Your task to perform on an android device: Search for the Rakshabandhan celebration event.
Image 0: 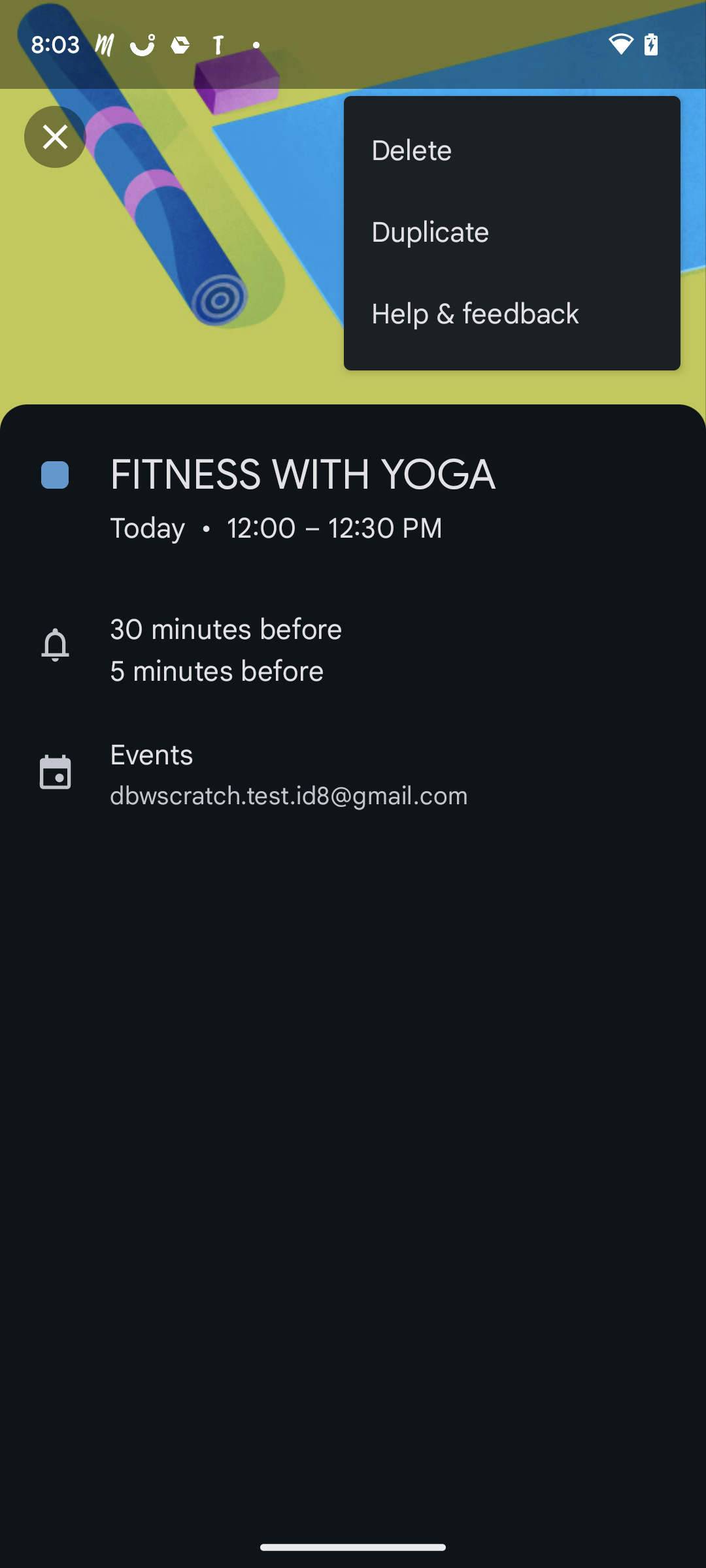
Go back to the previous screen.
Step 0: press back button
Image 1: 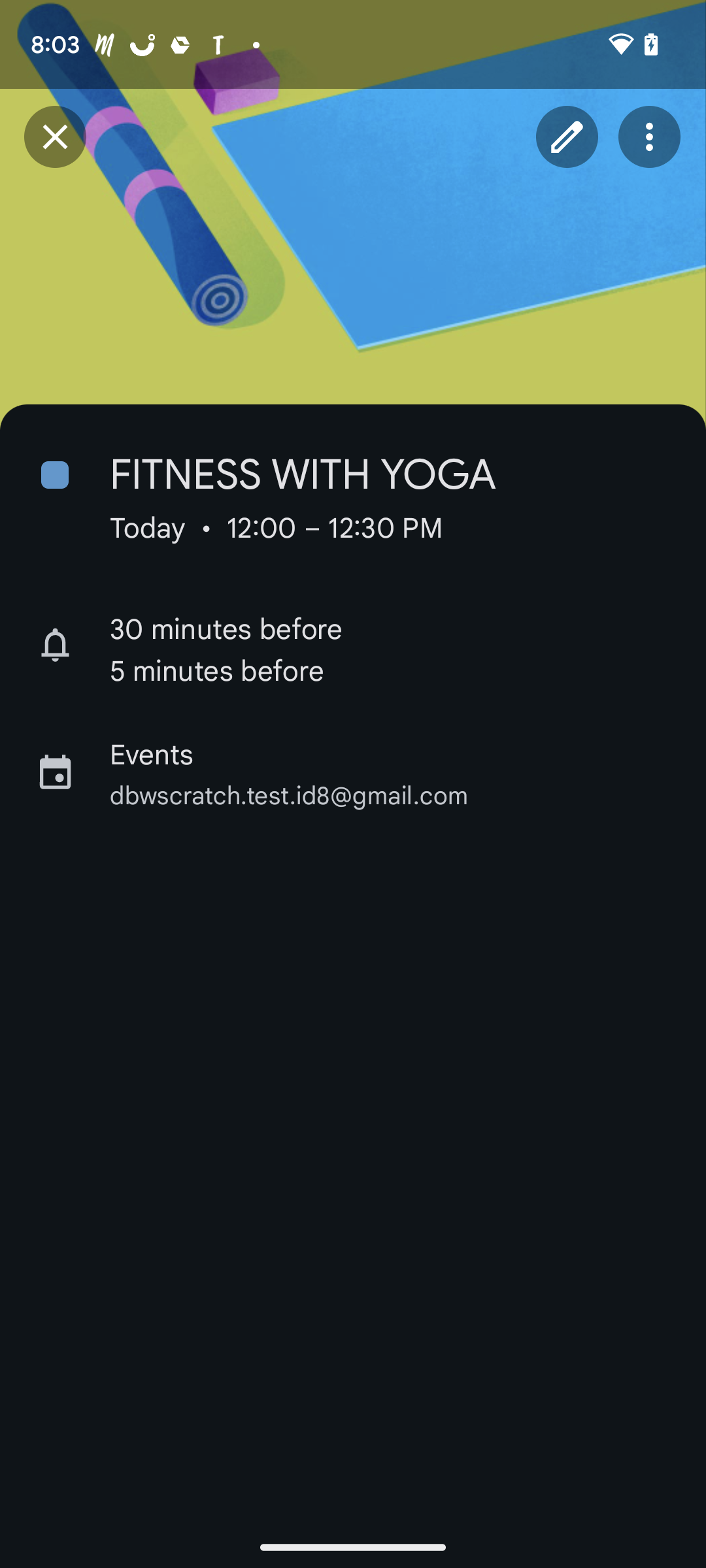
go back
Step 1: press back button
Image 2: 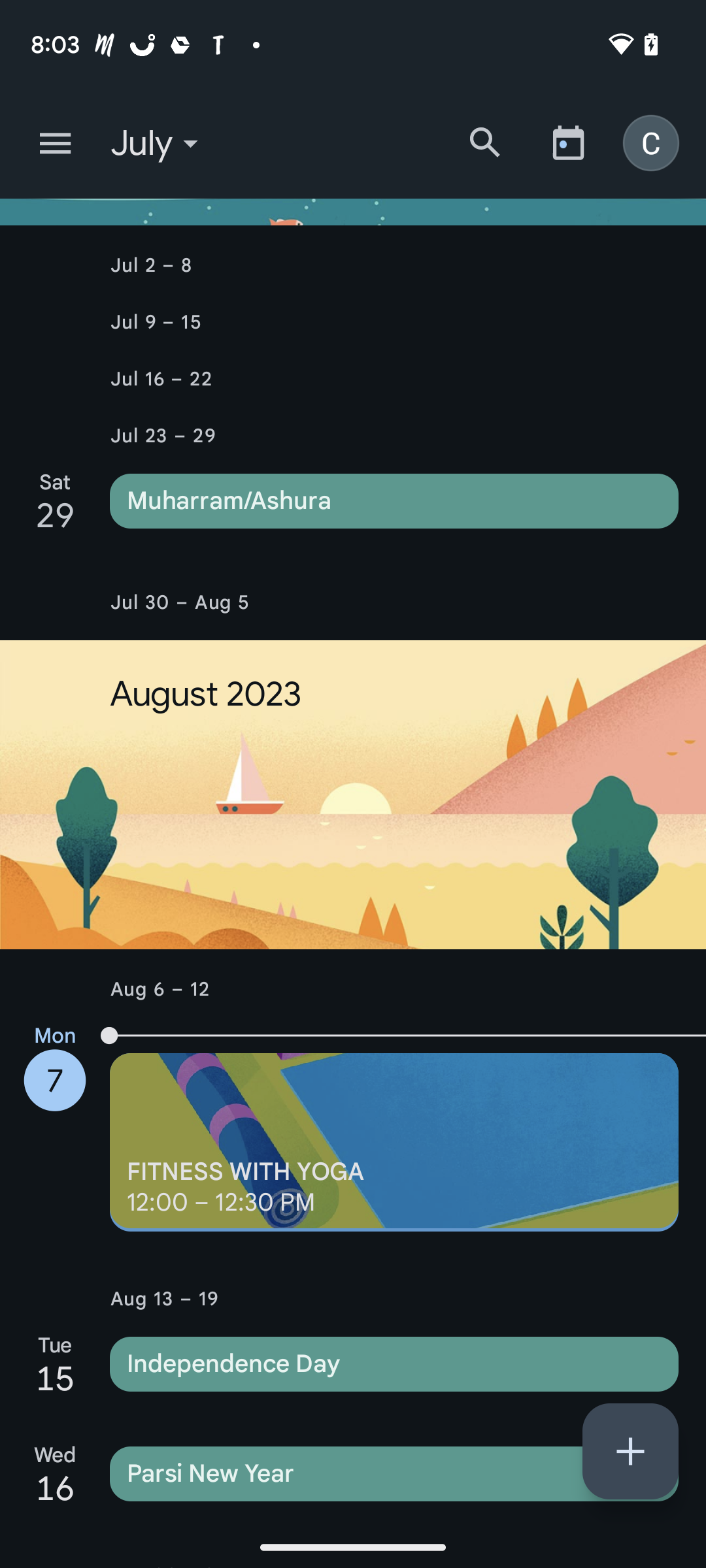
Click on the search bar icon at the top-right of the screen.
Step 2: click (485, 142)
Image 4: 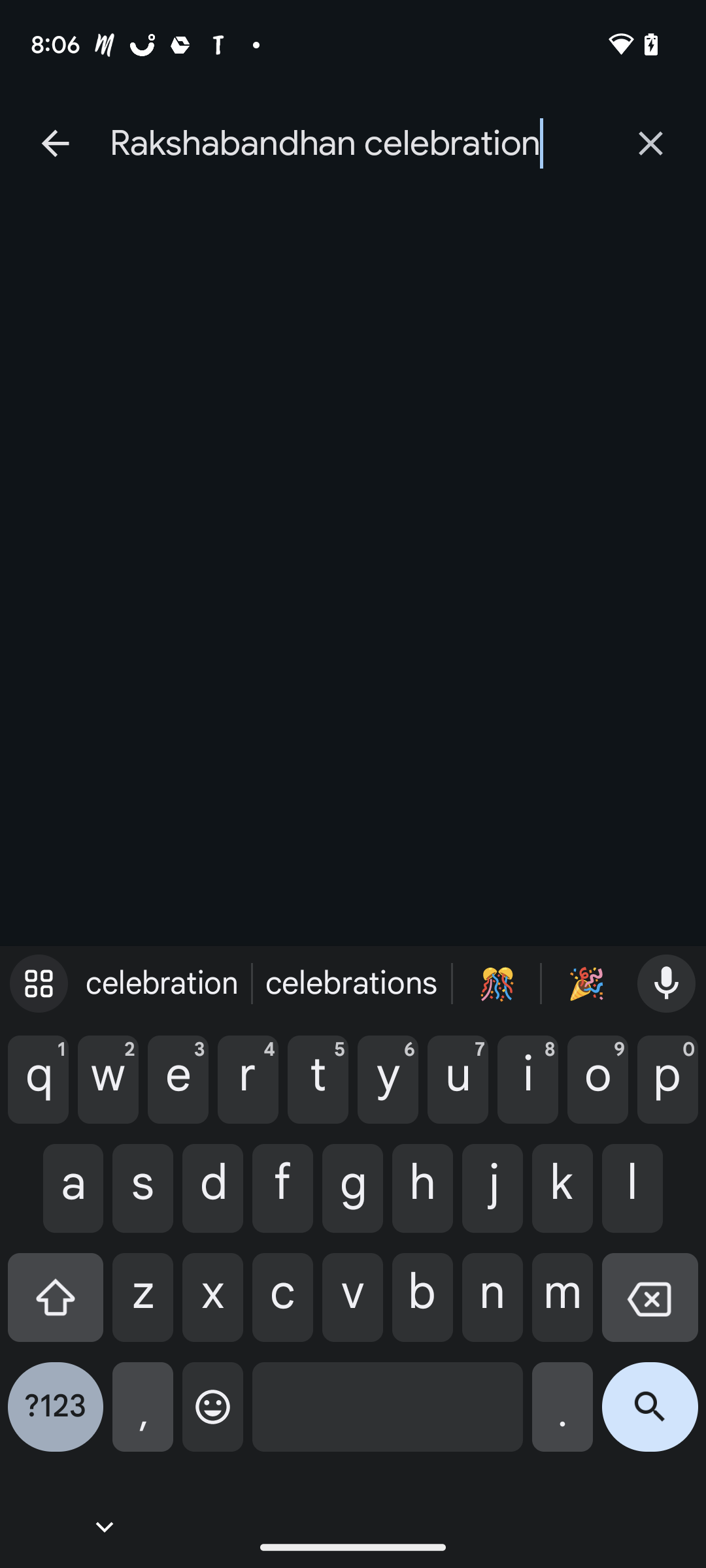
Click on the search icon at the bottom-right corner of the keyboard.
Step 4: click (650, 1417)
Image 5: 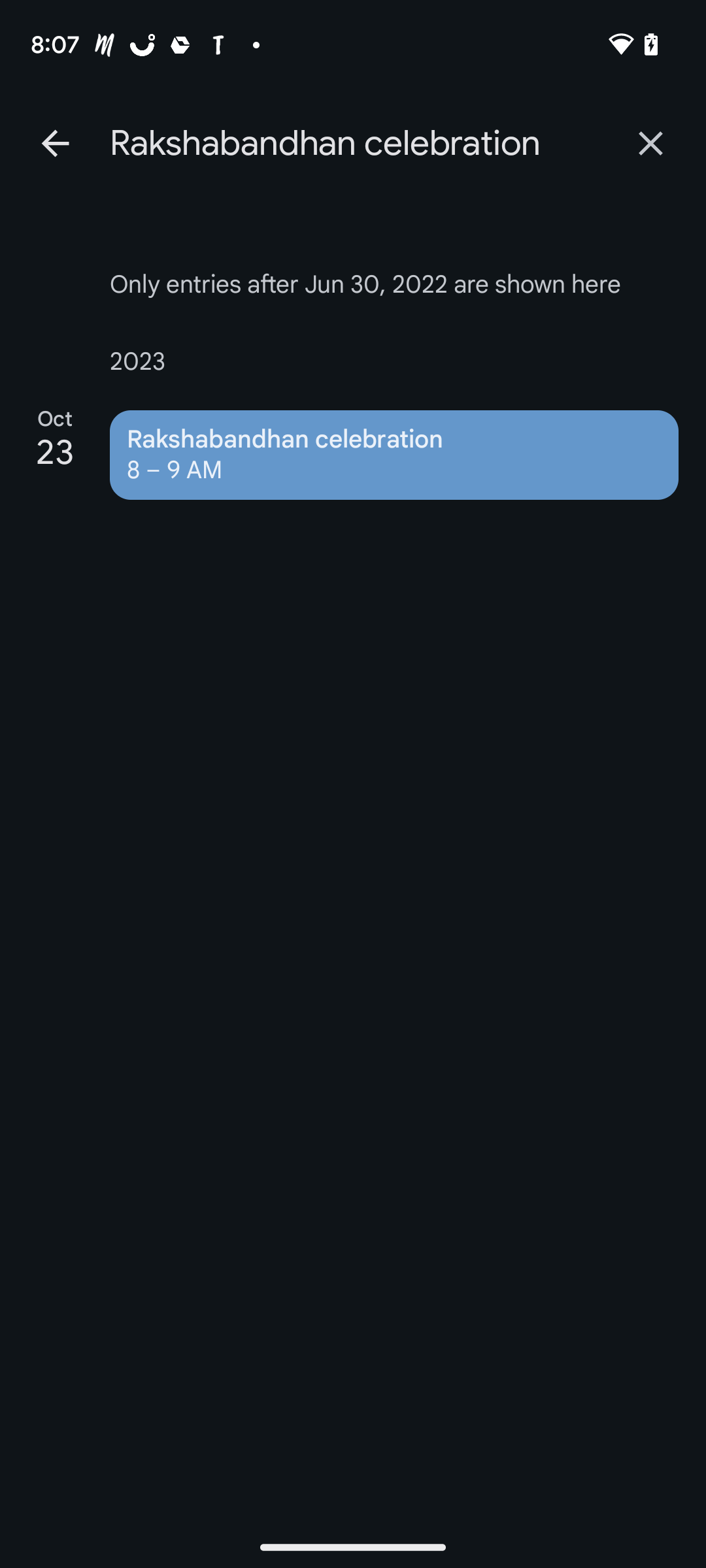
click on the result displayed.
Step 5: click (394, 455)